Your task to perform on an android device: My son told me that before purchasing any product online, read all reviews of this product to learn about the user experience with this product, so view reviews of the Moon Bicycle Helmet Cycling Unibody Casing Ultralight Road Bike MTB in the Banggood app.
Image 0: 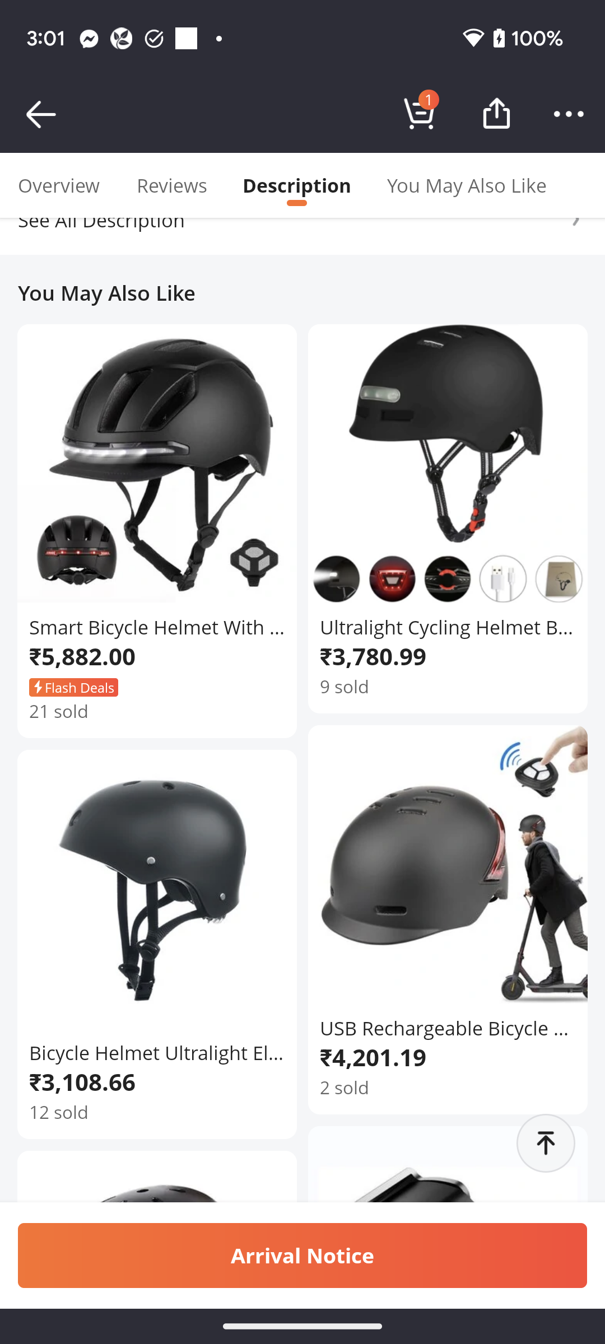
Scroll up to view the reviews of this helmet.
Step 0: scroll up
Image 1: 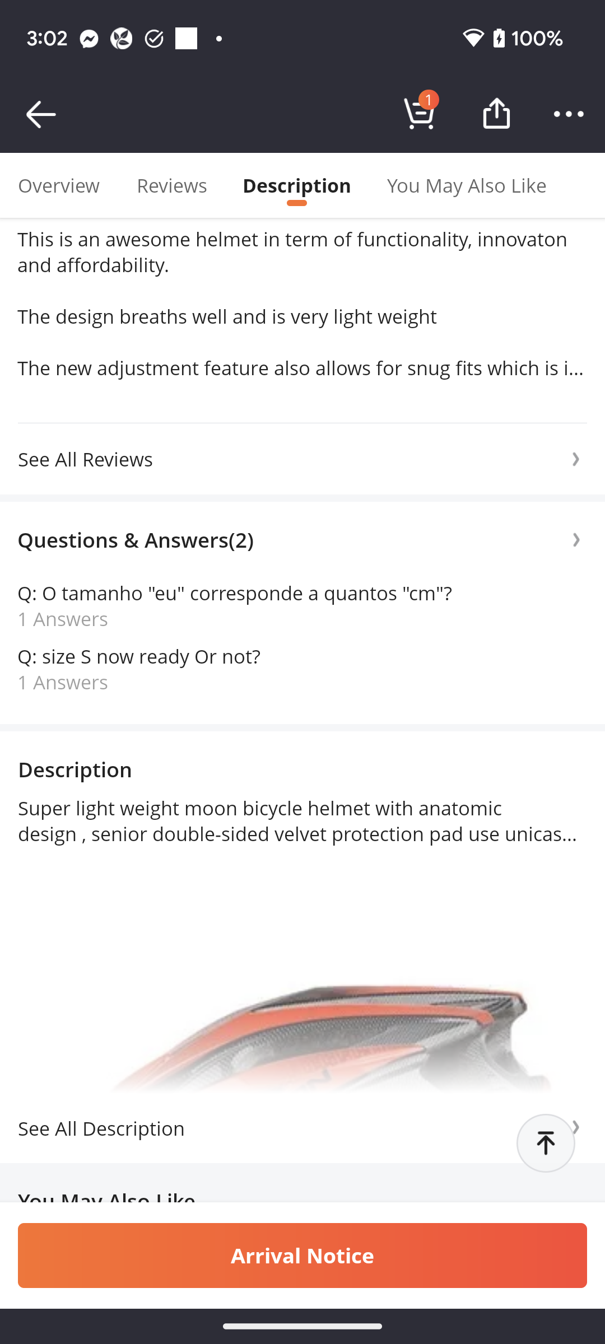
Scroll up to view the reviews of this helmet.
Step 1: scroll up